Your task to perform on an android device: Save the current sketch for future purposes on the Sketchbook app.
Image 0: 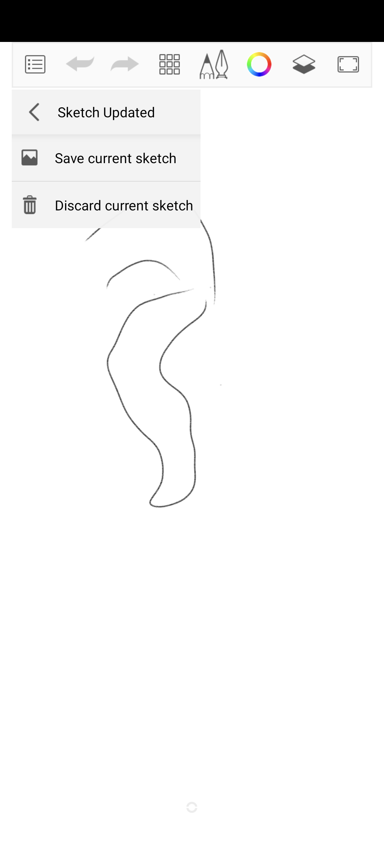
Click on the save current sketch at the top of the screen.
Step 0: click (116, 157)